Your task to perform on an android device: I had already used Centrino shoes, and now I want to explore different brands. Look for Liberty shoes with a star rating above 4 in the Amazon app.
Image 1: 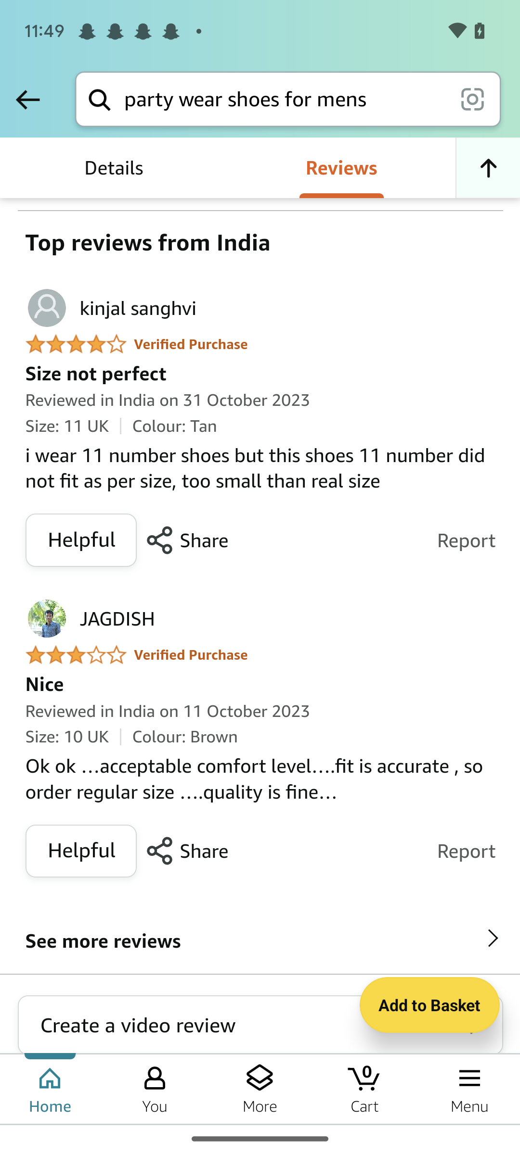
Go back to the previous screen
Step 1: press back button
Image 2: 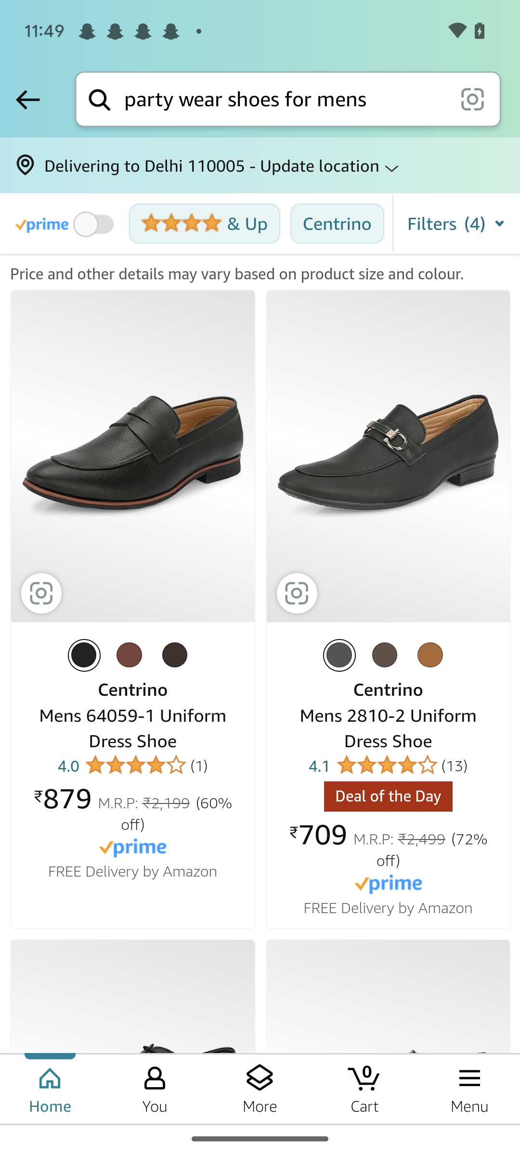
click on the filters button
Step 2: click (459, 223)
Image 3: 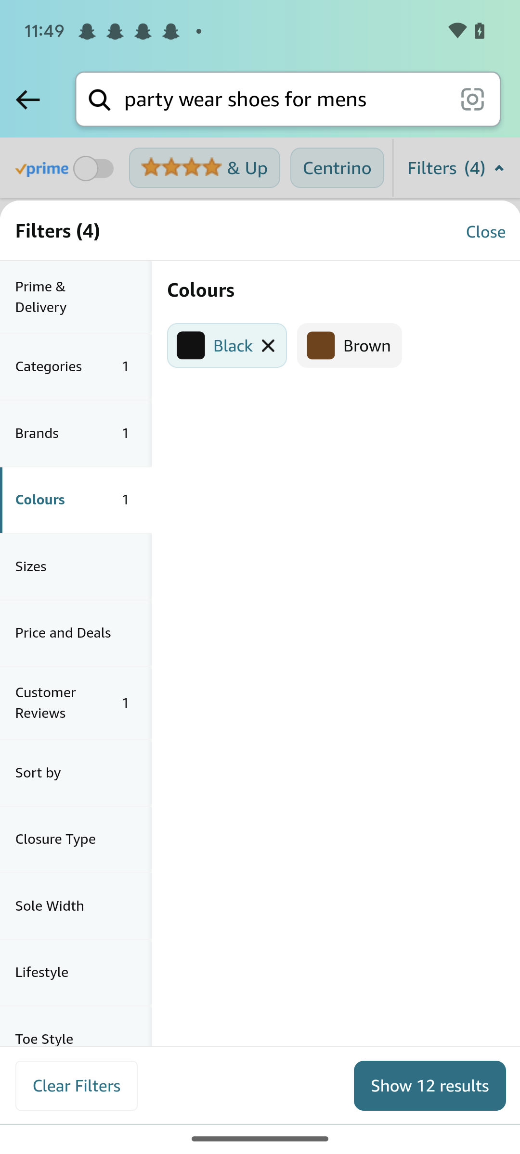
Click on the brands option
Step 3: click (76, 433)
Image 4: 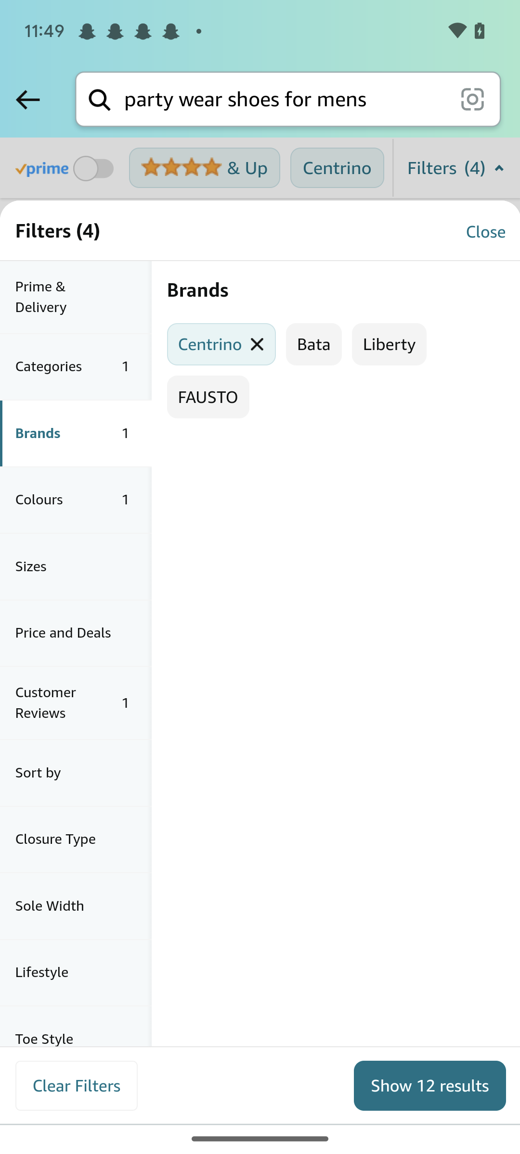
Click on the liberty brand
Step 4: click (389, 343)
Image 5: 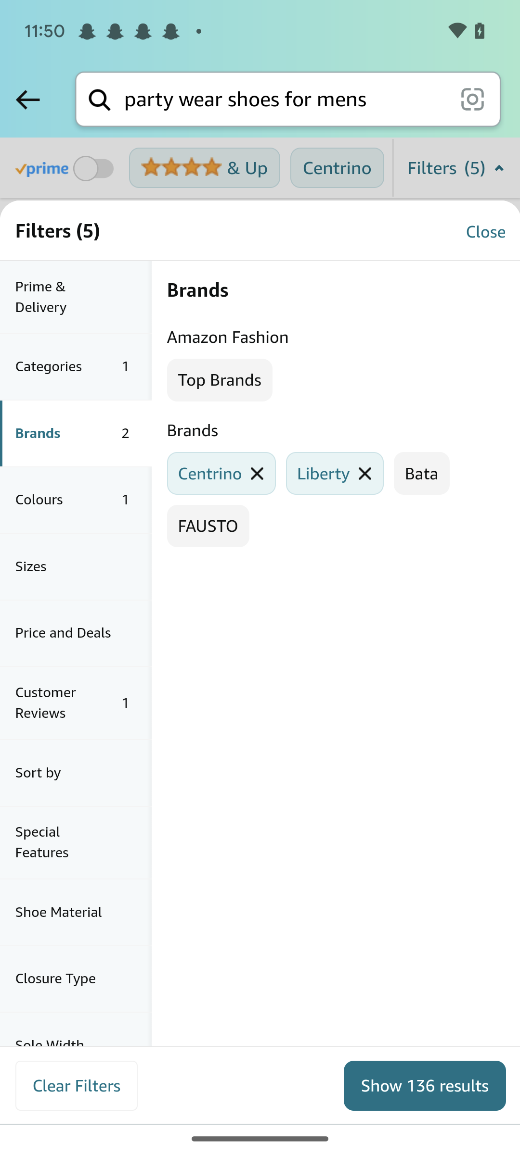
Click on the close icon of the Centrino brand
Step 5: click (221, 474)
Image 6: 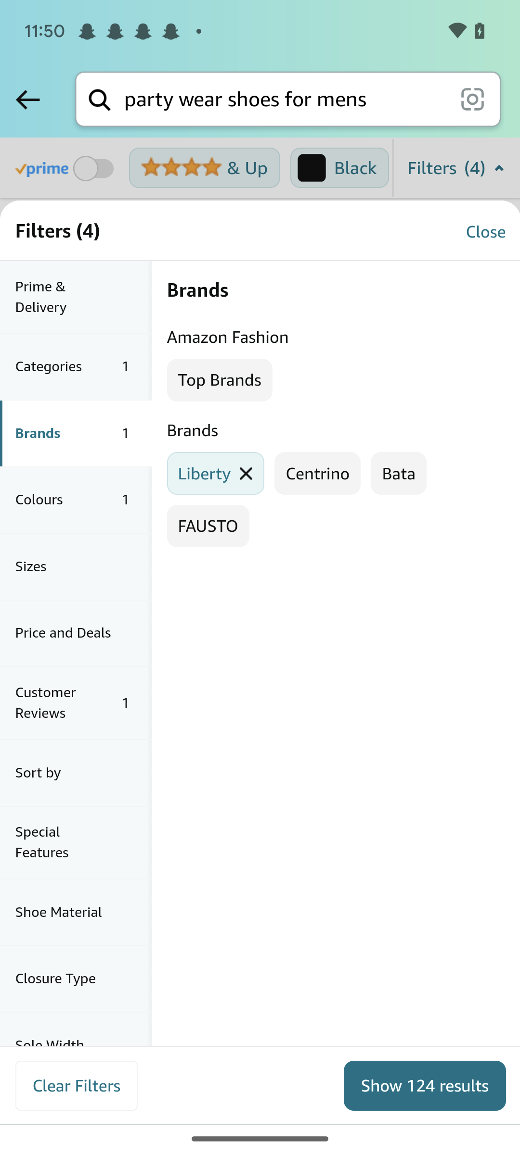
Click on the show 124 results button
Step 6: click (425, 1084)